Your task to perform on an android device: I'm planning to visit Norway because it's my dream place, and I want to visit Norway by cruise, so view cruise schedules from Port Hamburg, Germany, in the Maps app.
Image 0: 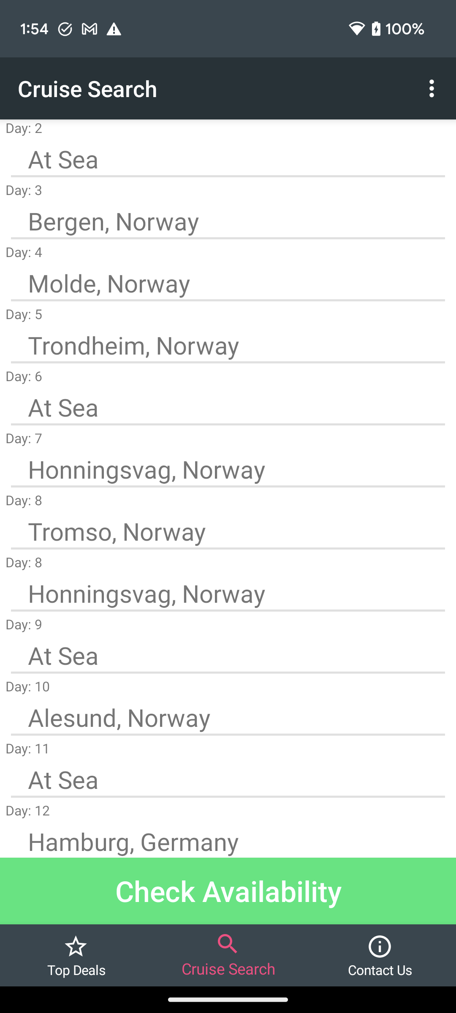
Open the Maps app.
Step 0: open app "Maps"
Image 1: 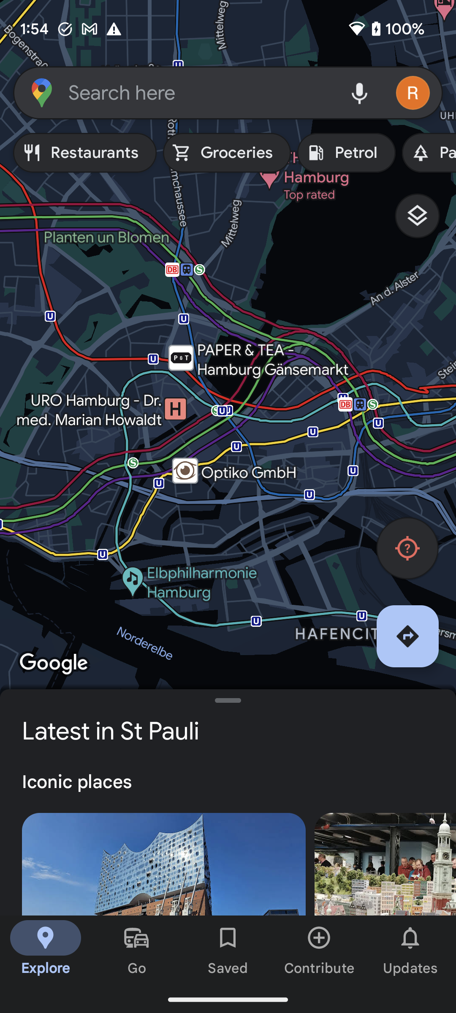
Click on the search bar to search for the cruise schedules.
Step 1: click (201, 92)
Image 2: 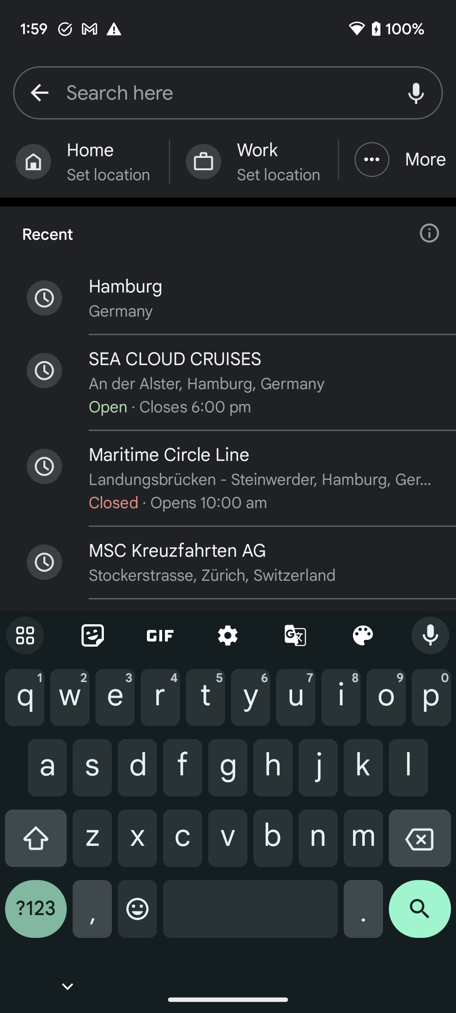
Type Cruise from Hamburg in the search bar to search for the cruise schedules.
Step 2: type "Cruise from Hamburg"
Image 3: 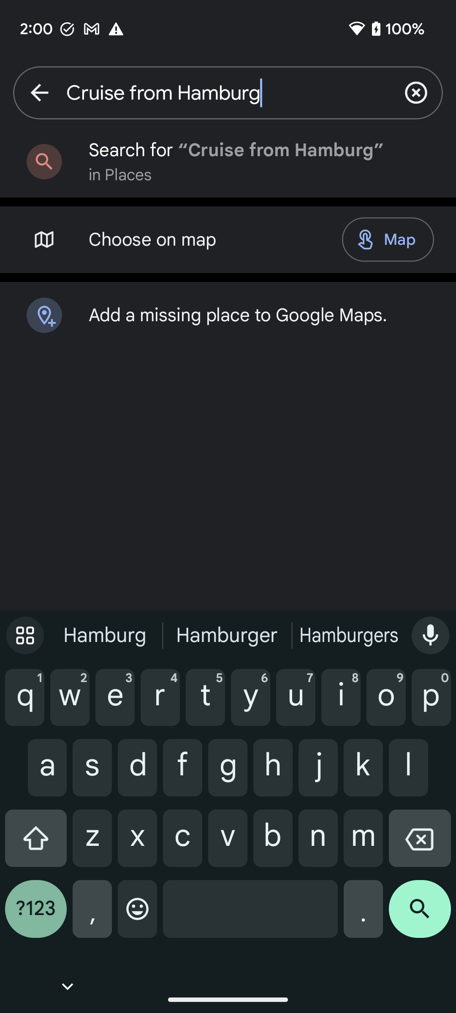
Click on the search icon at the bottom right corner of the screen to view the cruise schedules.
Step 3: click (420, 915)
Image 4: 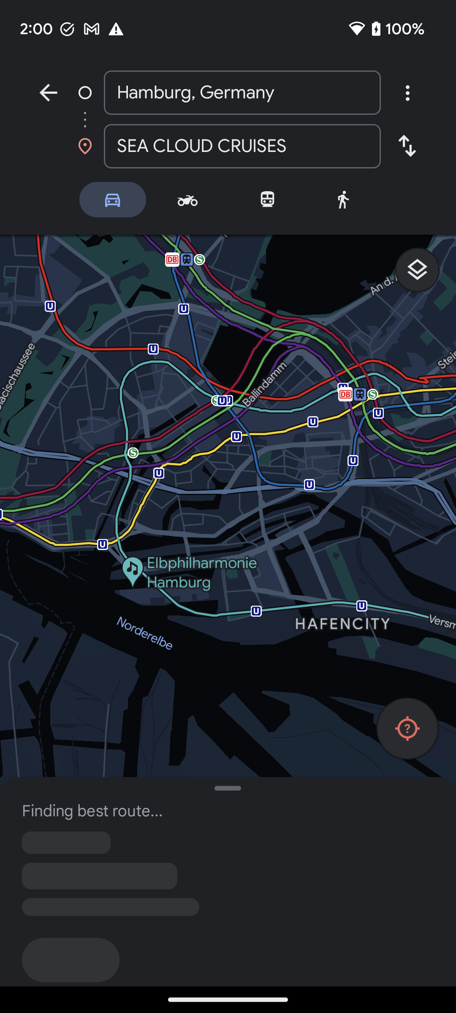
Click on the search icon at the bottom right corner of the screen to view the cruise schedules.
Step 4: wait